Your task to perform on an android device: I'd like to compare this printer to another within the same price range.
Image 0: 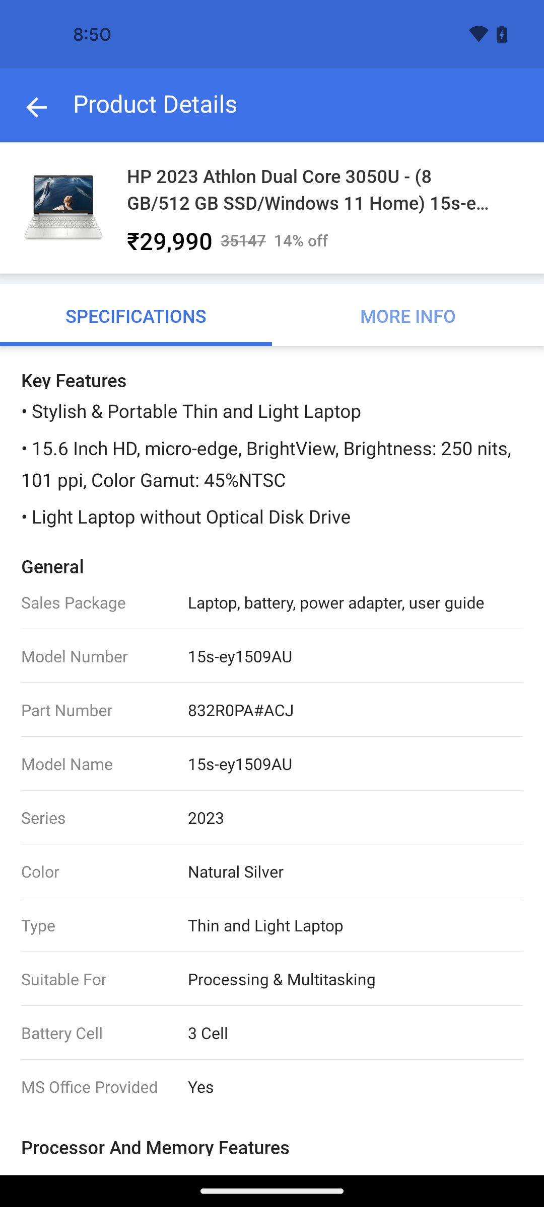
go back
Step 0: press back button
Image 1: 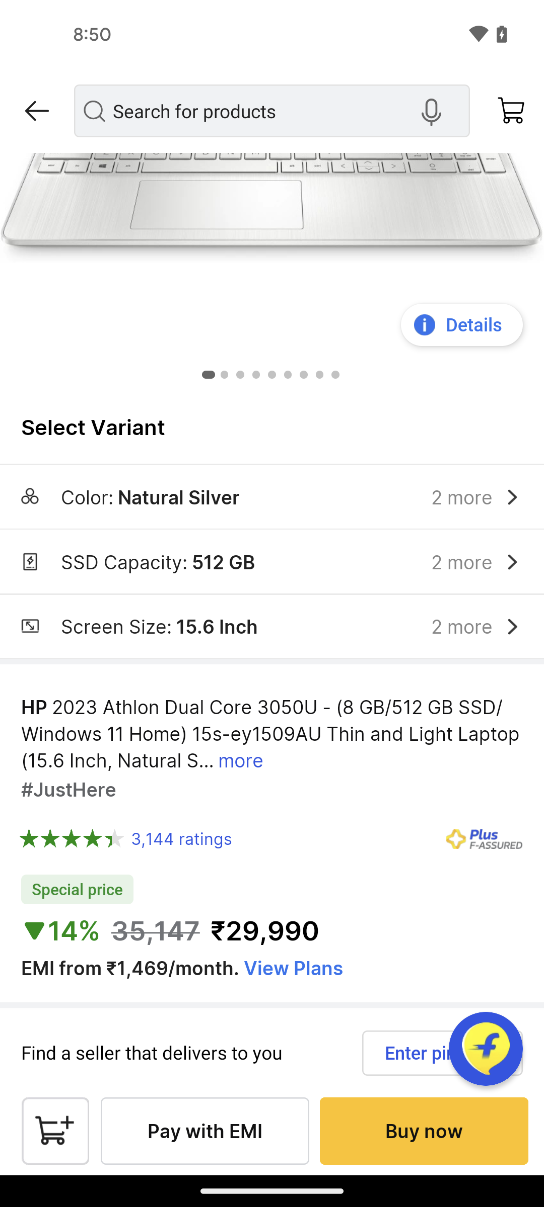
scroll down
Step 1: scroll down
Image 2: 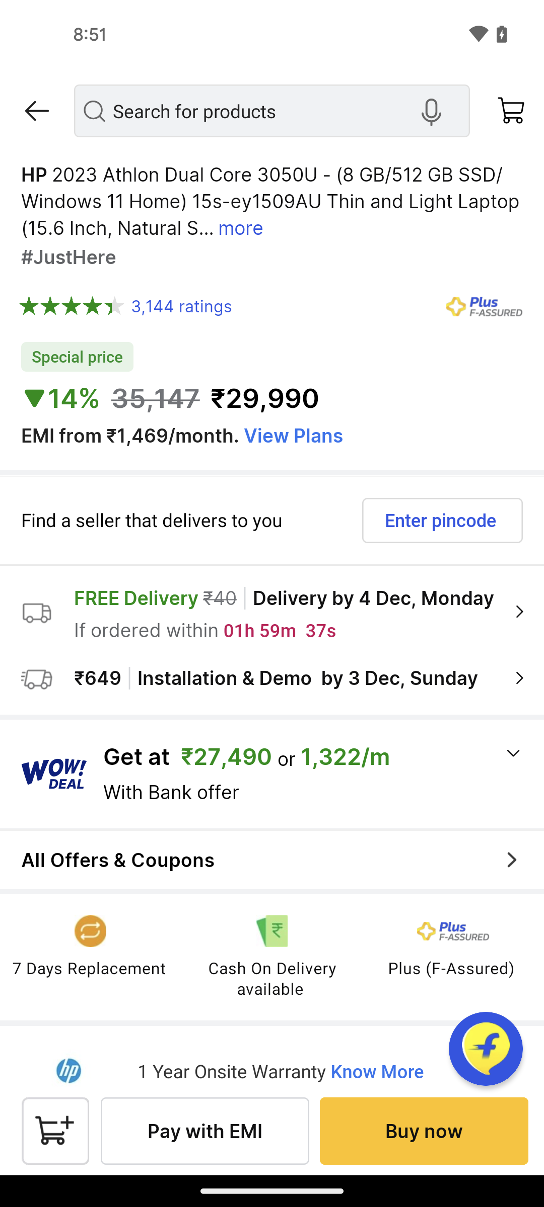
scroll down
Step 2: scroll down
Image 3: 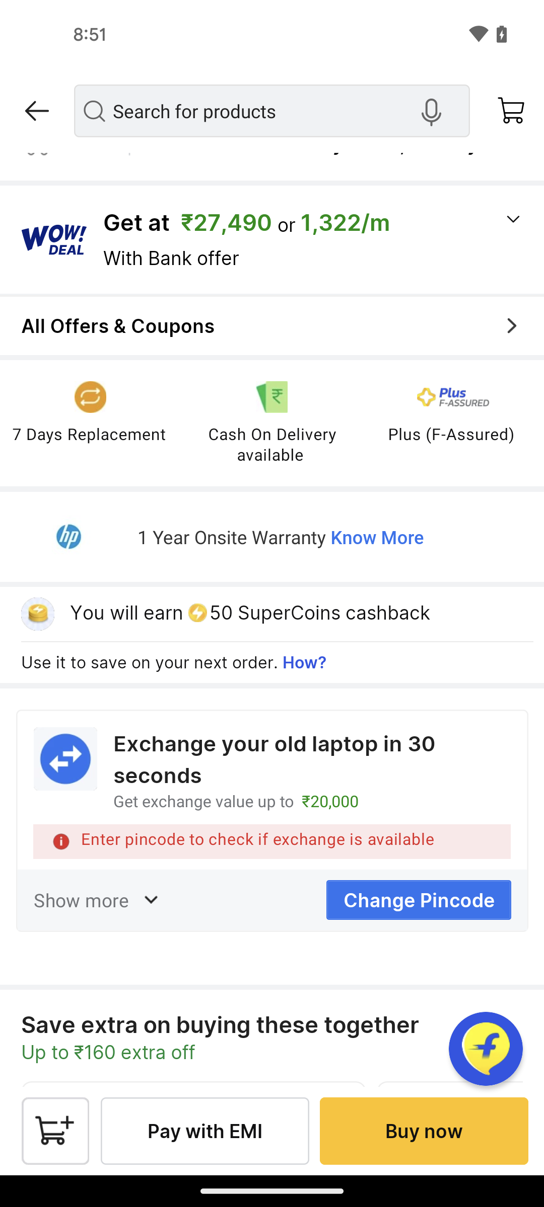
scroll down
Step 3: scroll down
Image 4: 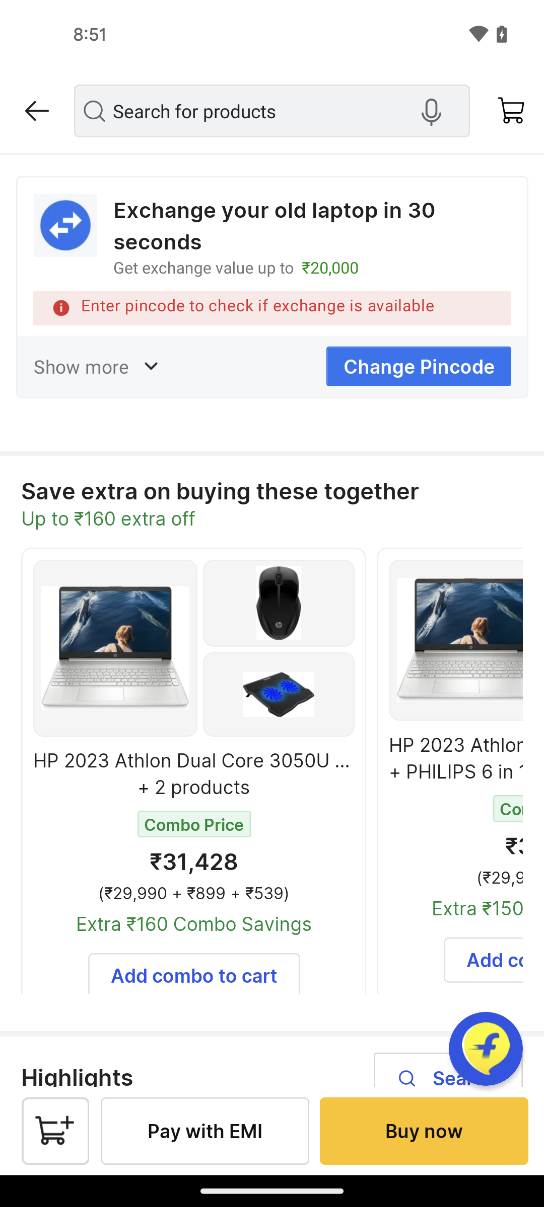
scroll down
Step 4: scroll down
Image 5: 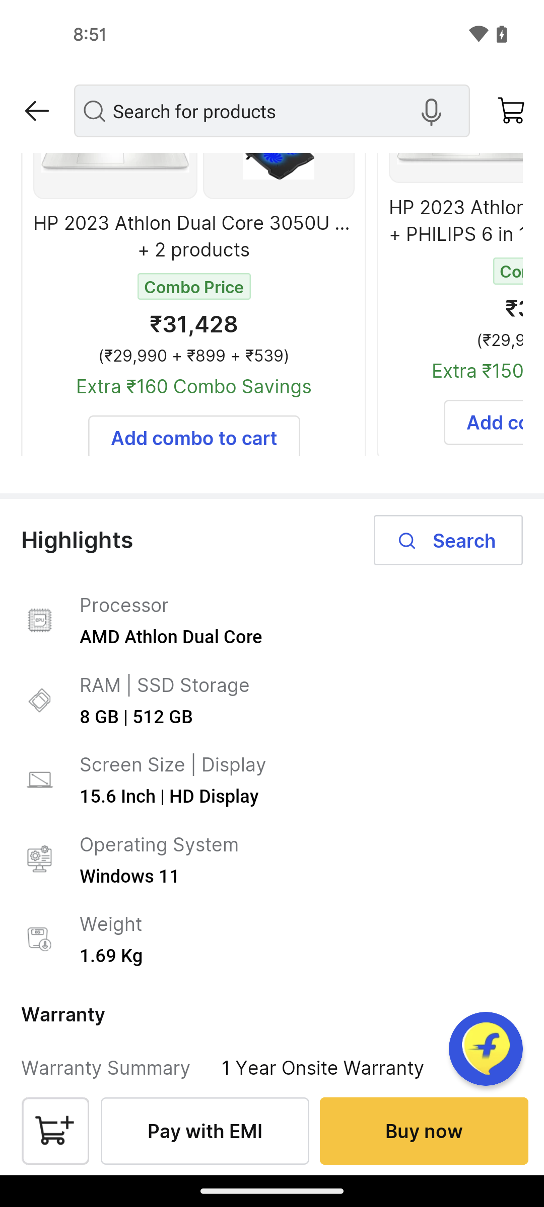
scroll down
Step 5: scroll down
Image 6: 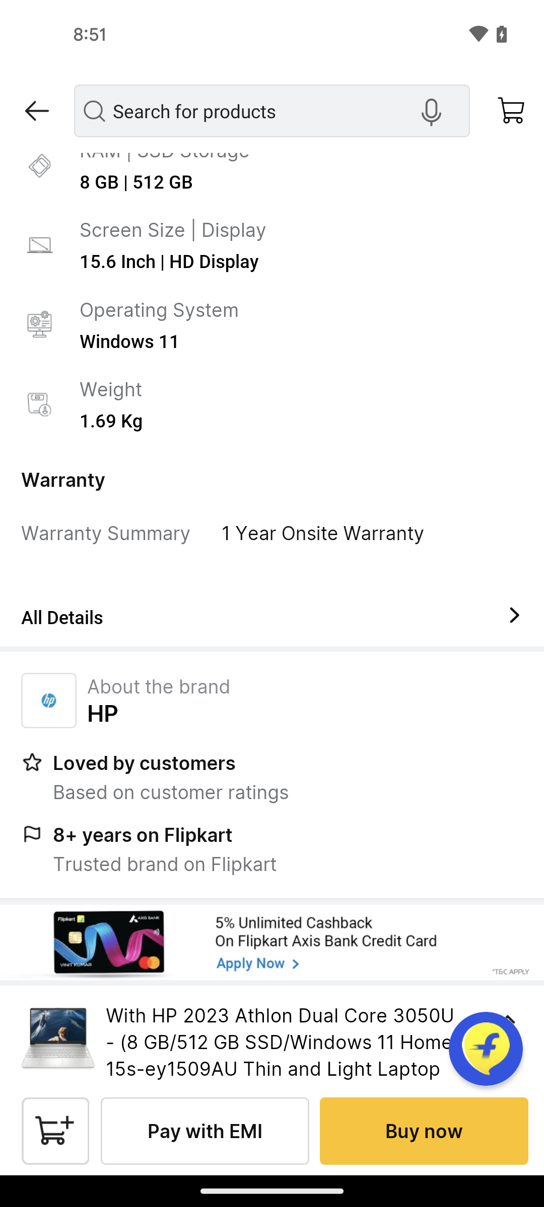
scroll down
Step 6: scroll down
Image 7: 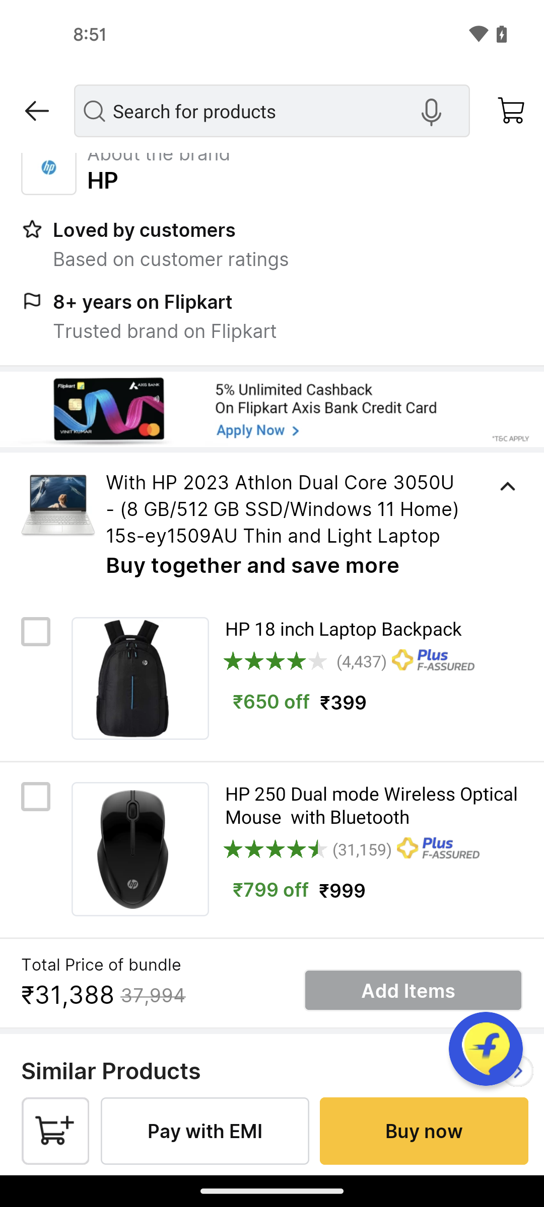
scroll down
Step 7: scroll down